Your task to perform on an android device: I need to travel to Invergowrie for some personal reasons. I need to find a train from Dundee to Invergowrie on October 26 and outbound time after 12:00 PM in the trainline app.
Image 0: 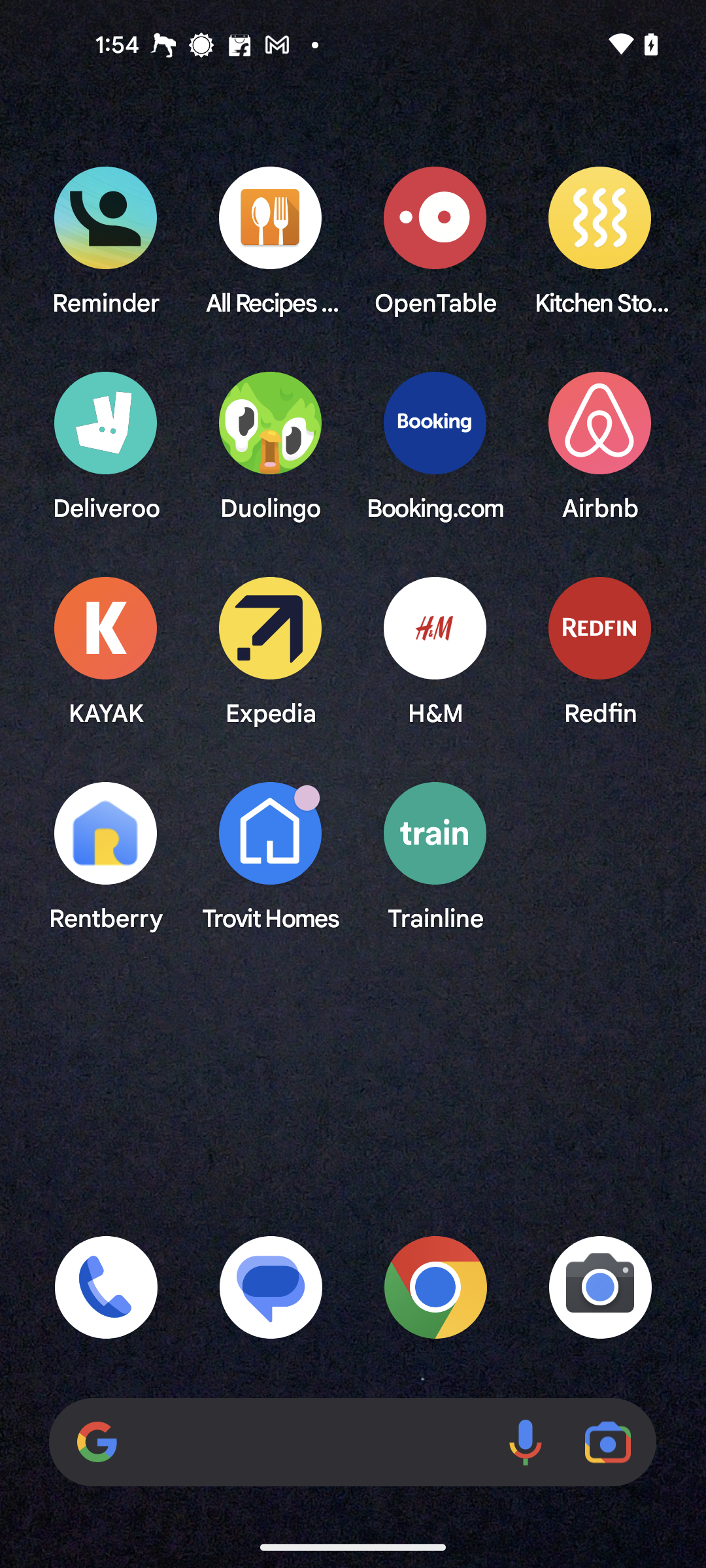
Open the Trainline app
Step 0: open app "Trainline"
Image 1: 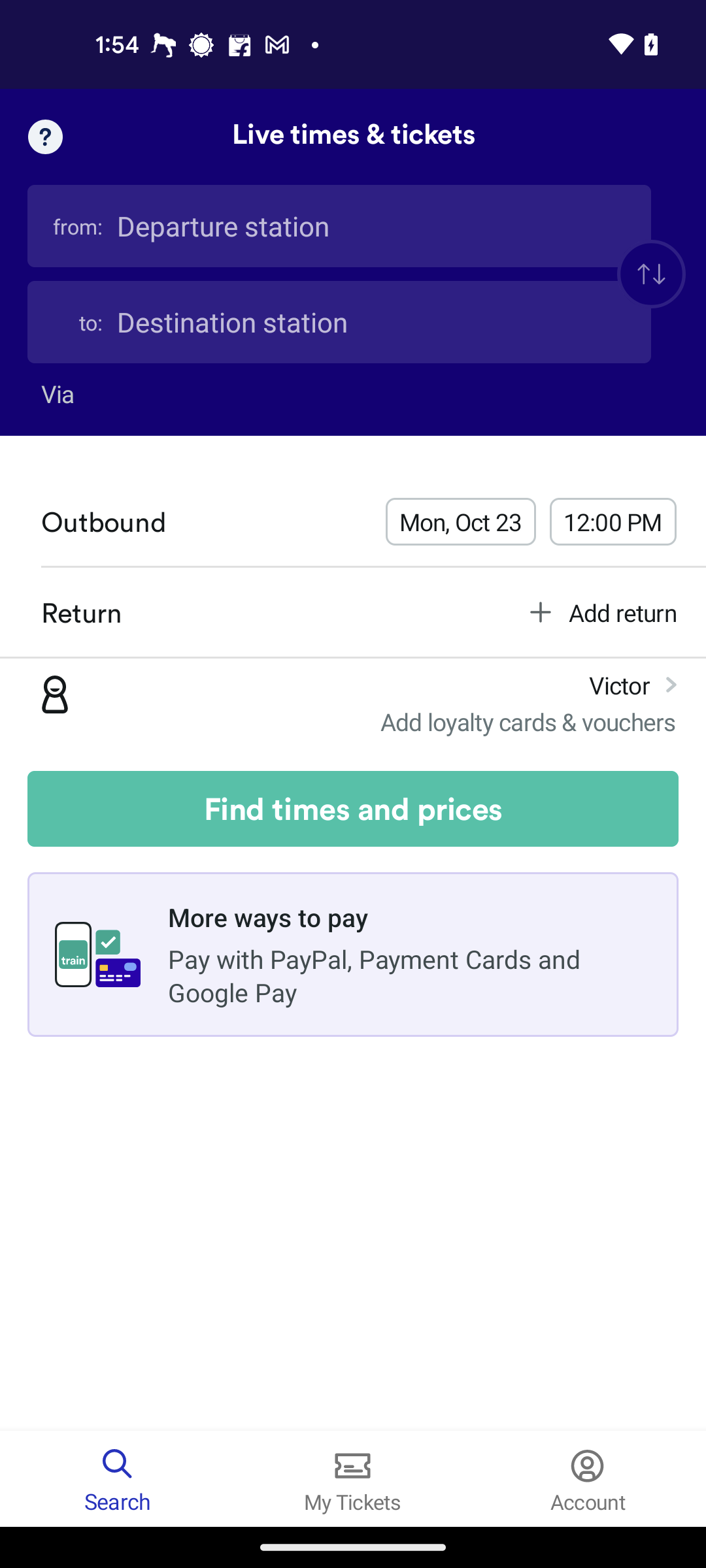
Click on the Departure station search bar
Step 1: click (339, 226)
Image 2: 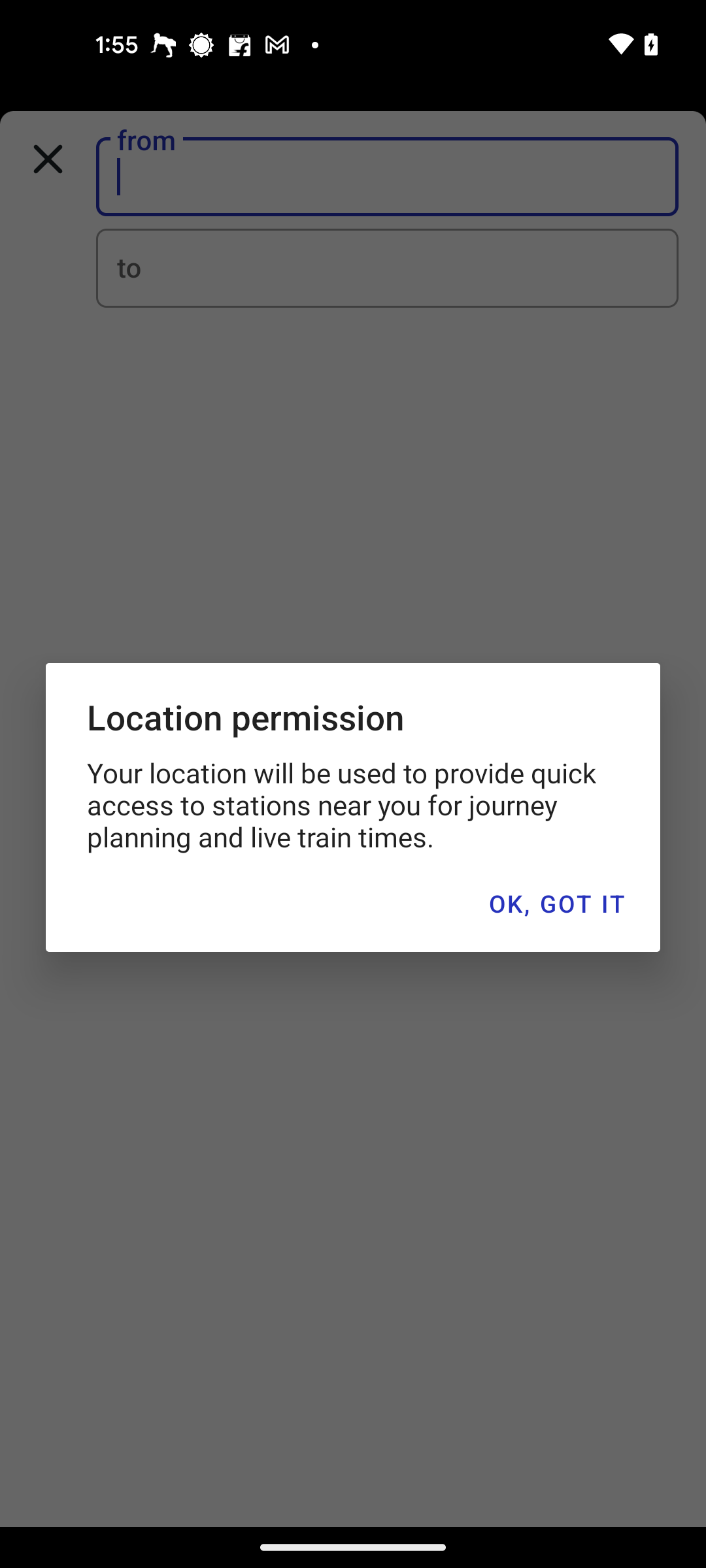
Click on OK , GOT IT in the pop up
Step 2: click (556, 904)
Image 3: 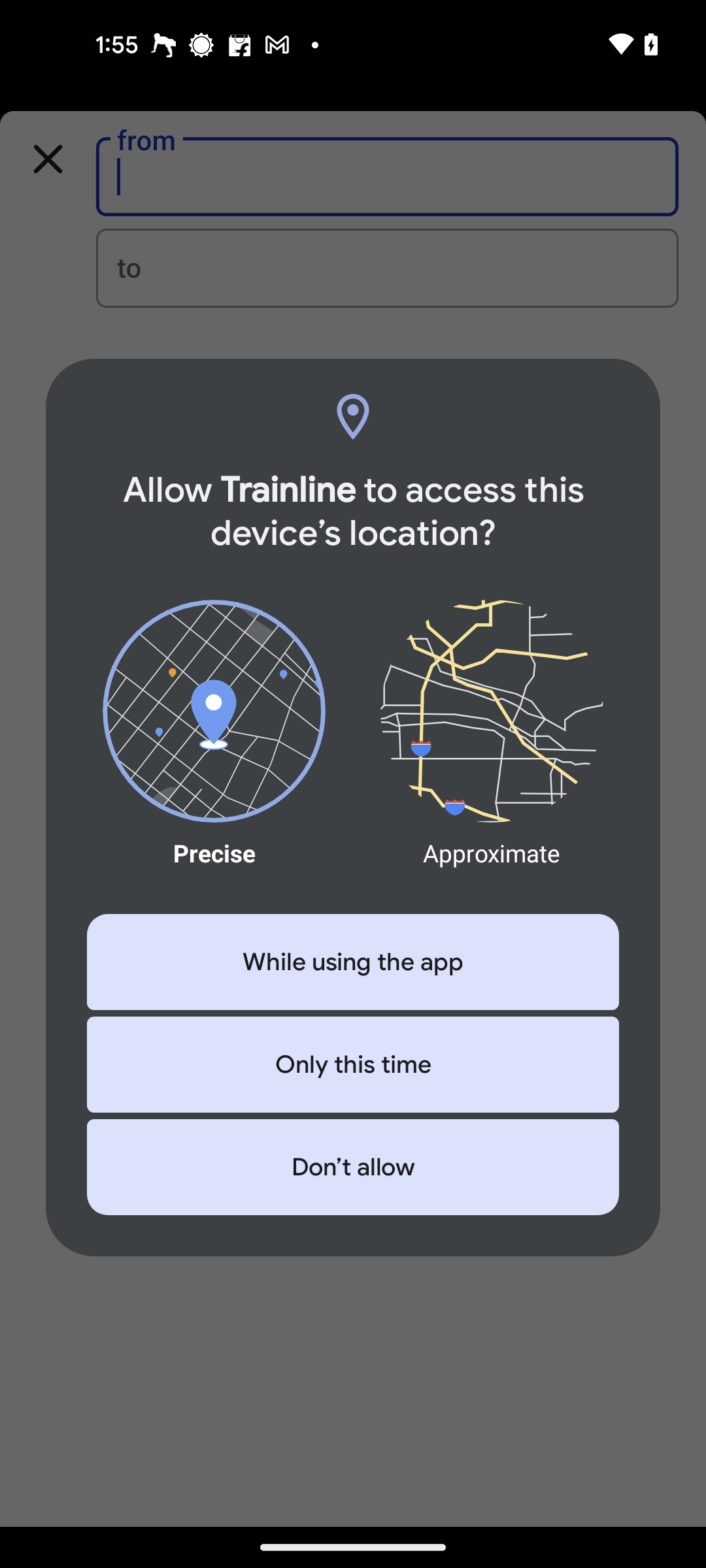
Select Don't allow the location access in the pop up
Step 3: click (353, 1167)
Image 4: 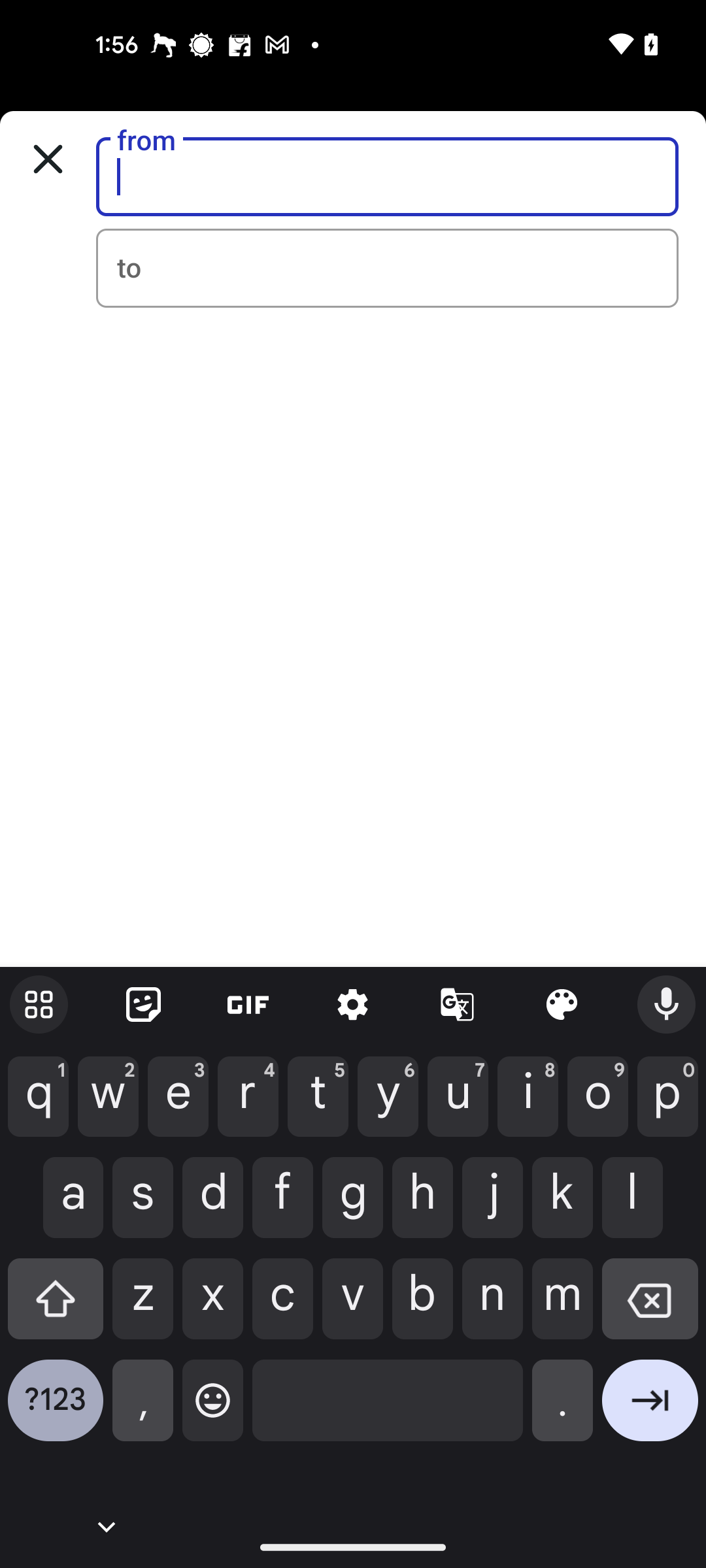
Type Dundee in the search bar
Step 4: type "Dundee"
Image 5: 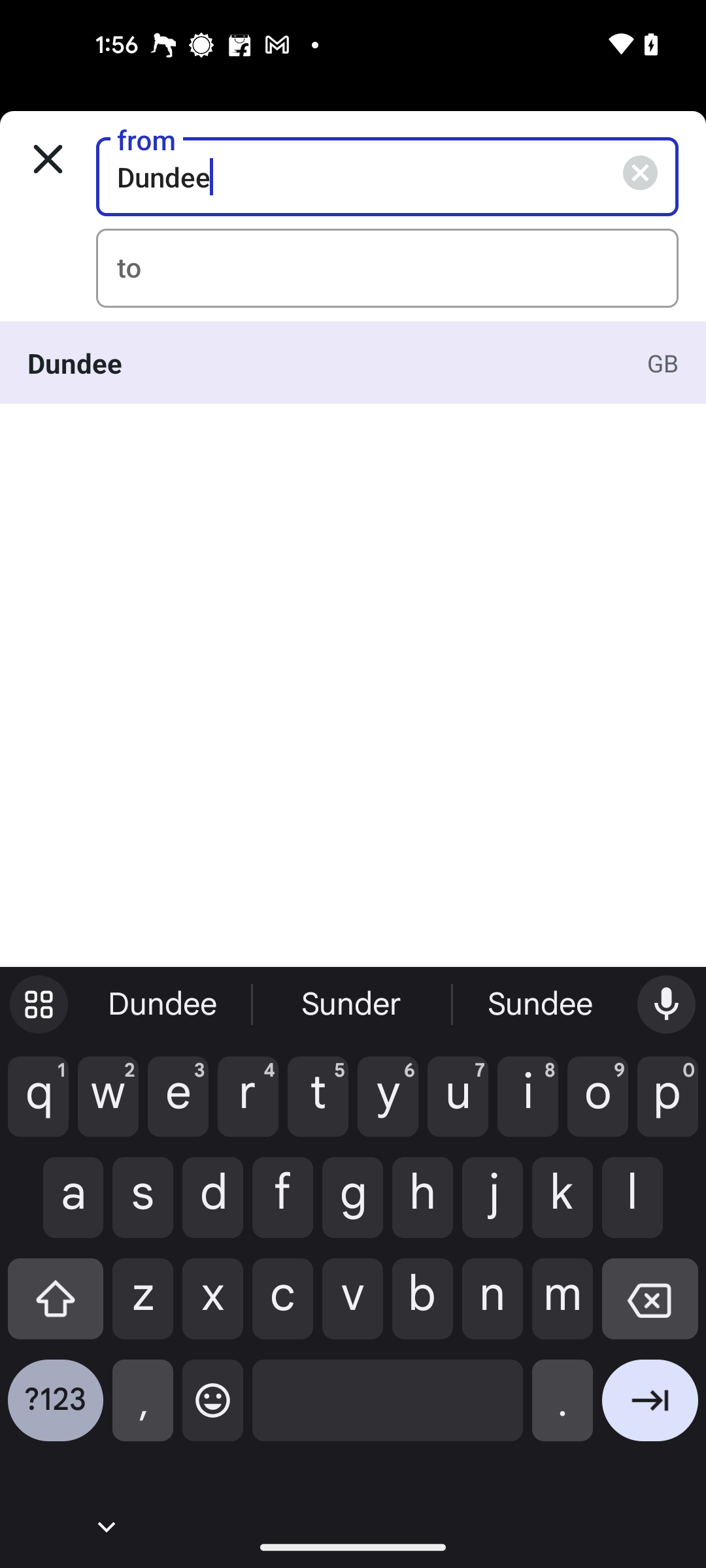
Click on the resulted station
Step 5: click (323, 363)
Image 6: 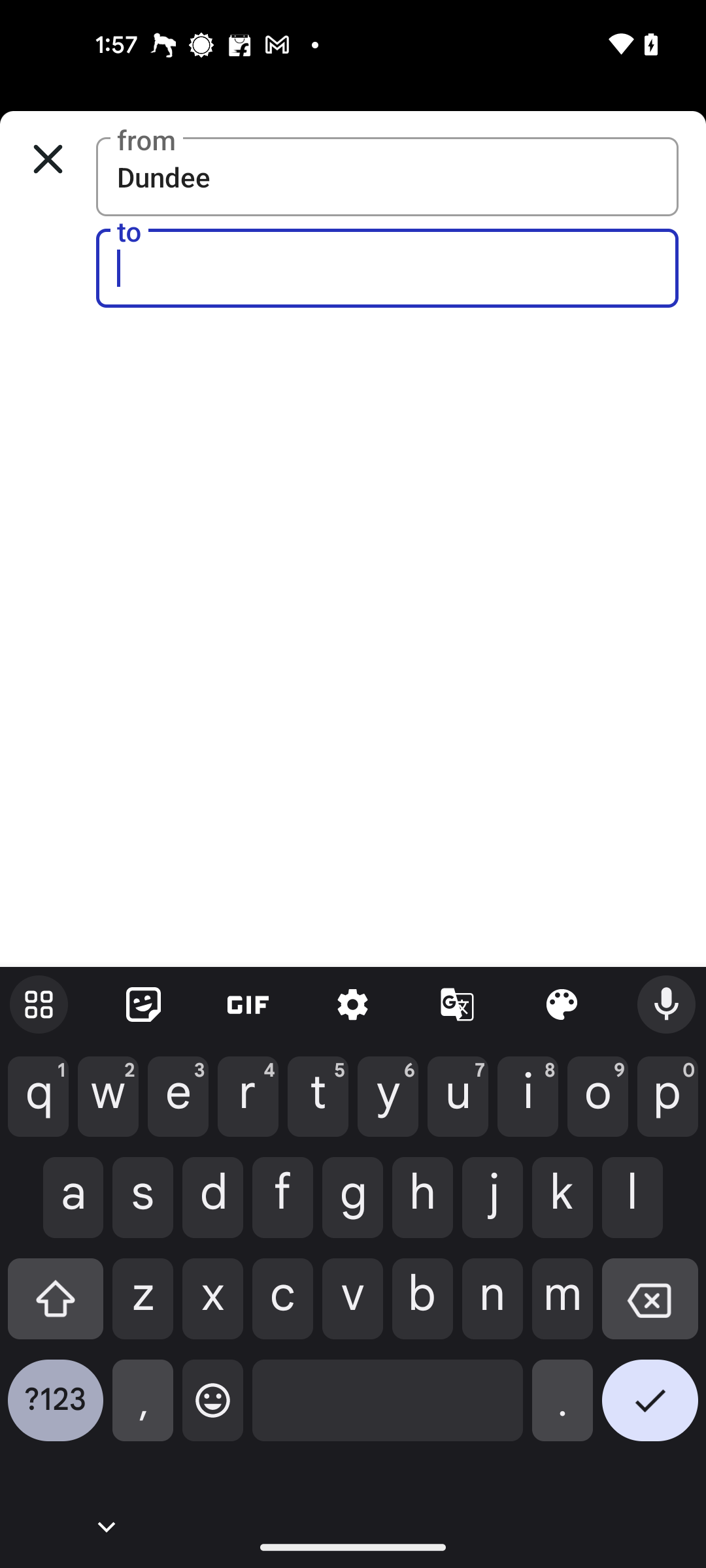
Type Invergowrie in the destination station search bar
Step 6: type "Invergowrie"
Image 7: 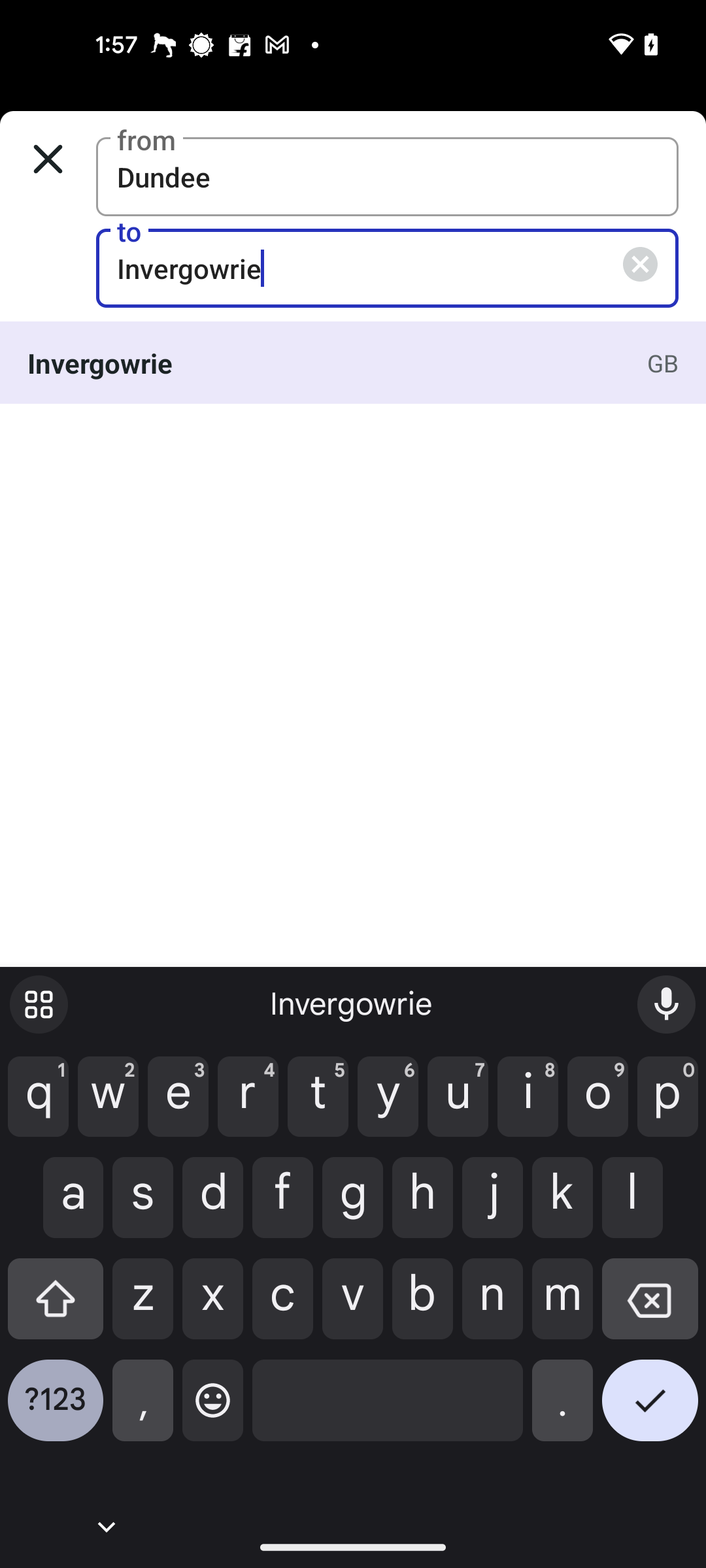
Click on the Invergowrie result
Step 7: click (323, 363)
Image 8: 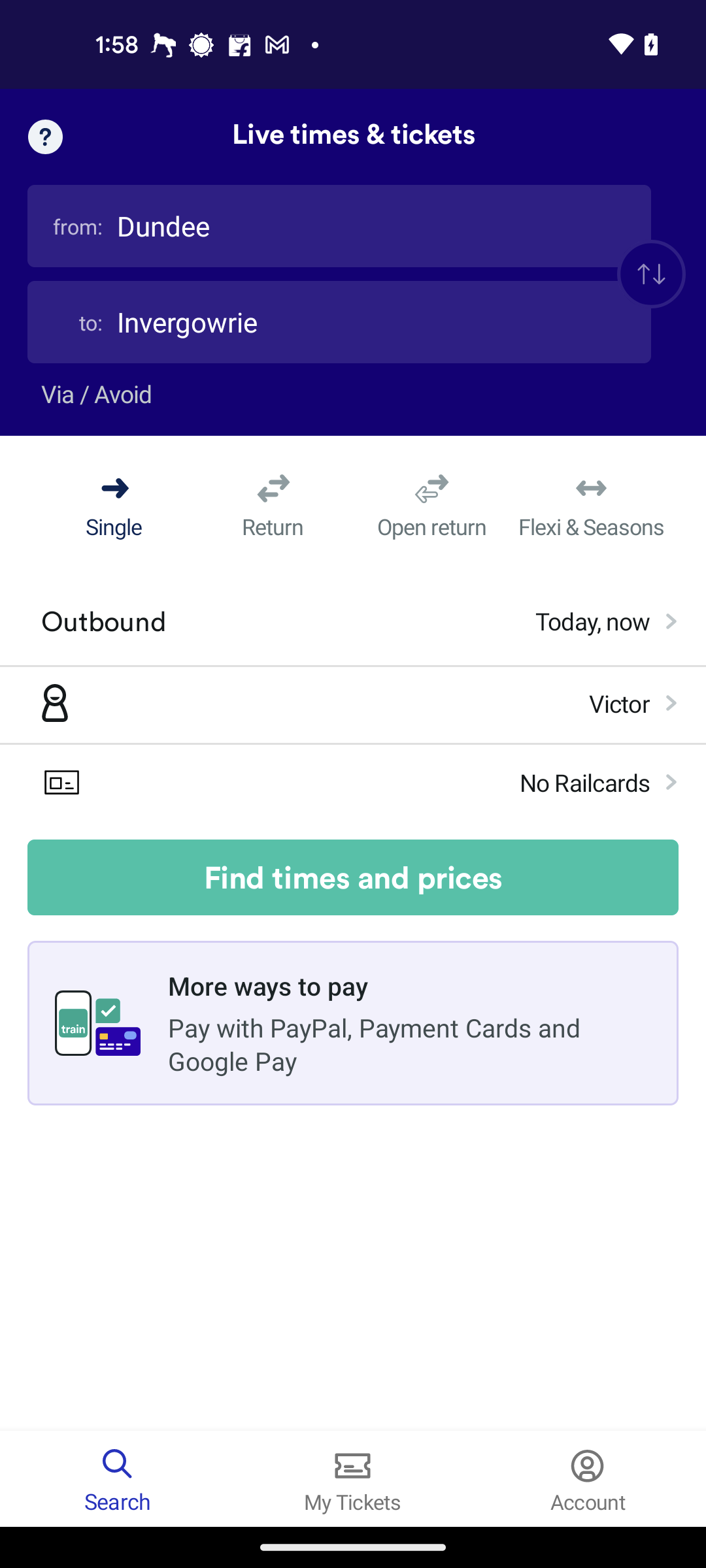
Click on the Find times and prices button
Step 8: click (353, 877)
Image 10: 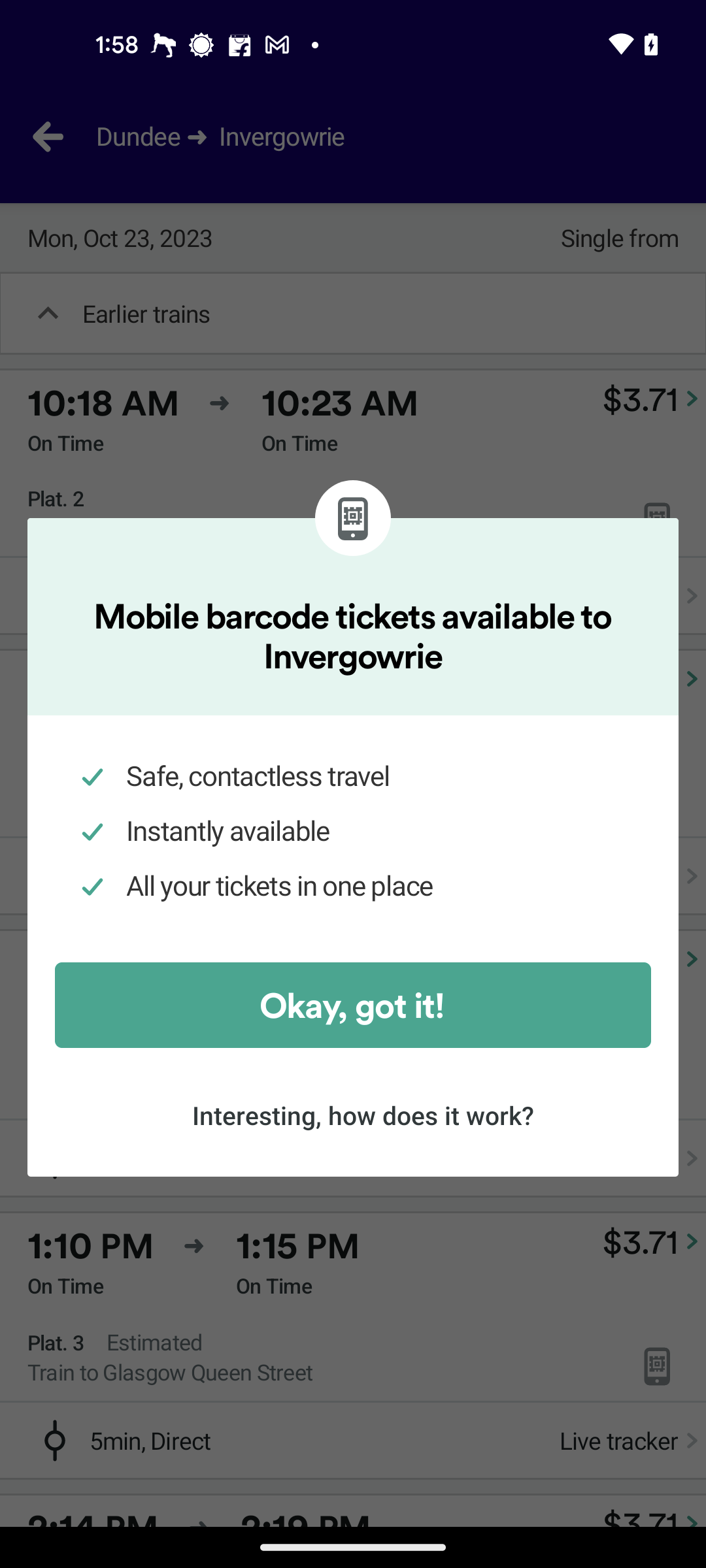
Click on the Okay , got it ! in the pop up
Step 10: click (352, 1005)